Your task to perform on an android device: I have to add an image in the next slide. Add image in another slide in the PowerPoint app.
Image 0: 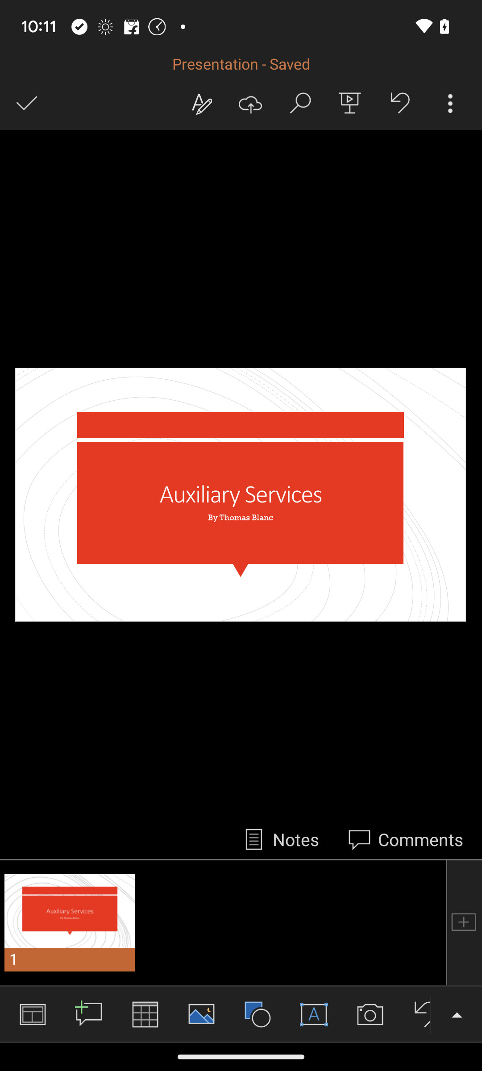
Click on the + icon to add another slide.
Step 0: click (464, 923)
Image 1: 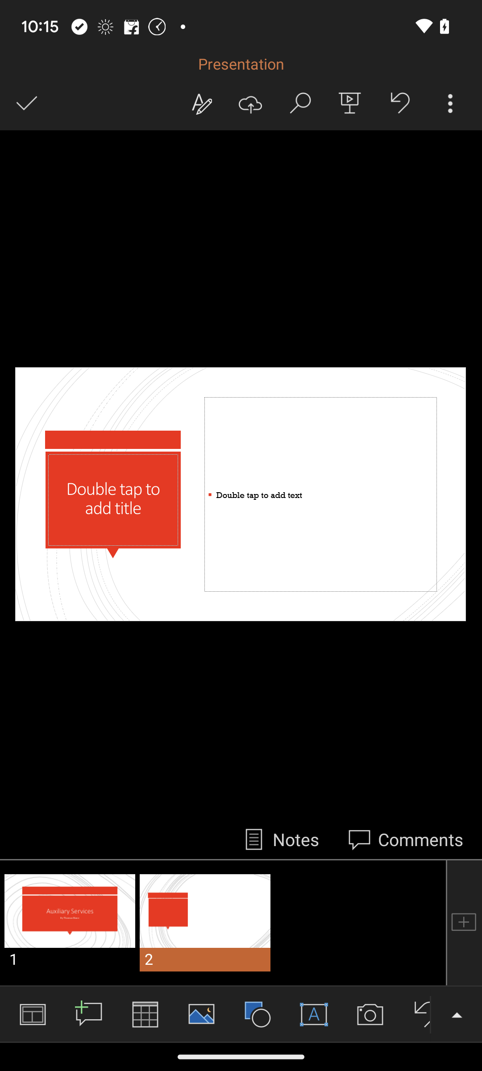
Click on the image icon.
Step 1: click (201, 1014)
Image 2: 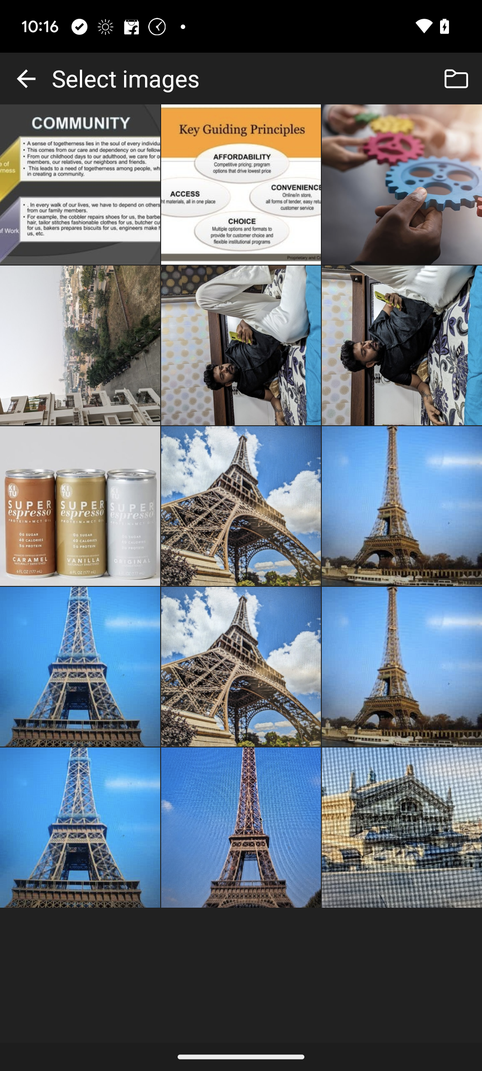
Click on the first image.
Step 2: click (80, 184)
Image 3: 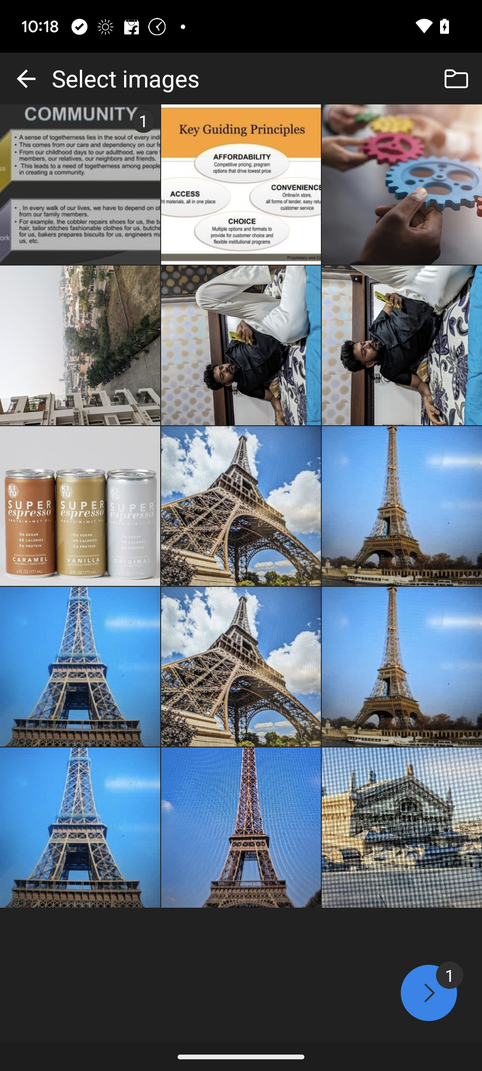
Click on the forward arrow button.
Step 3: click (432, 993)
Image 4: 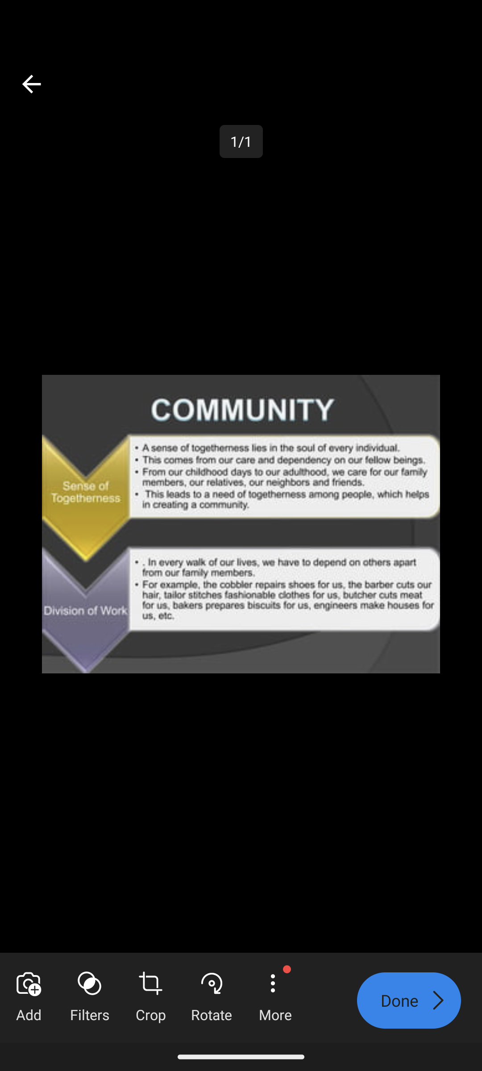
Click on the done button.
Step 4: click (409, 1000)